Your task to perform on an android device: Compare the prices of Mandarin collar blazers for men in the Amazon app.
Image 0: 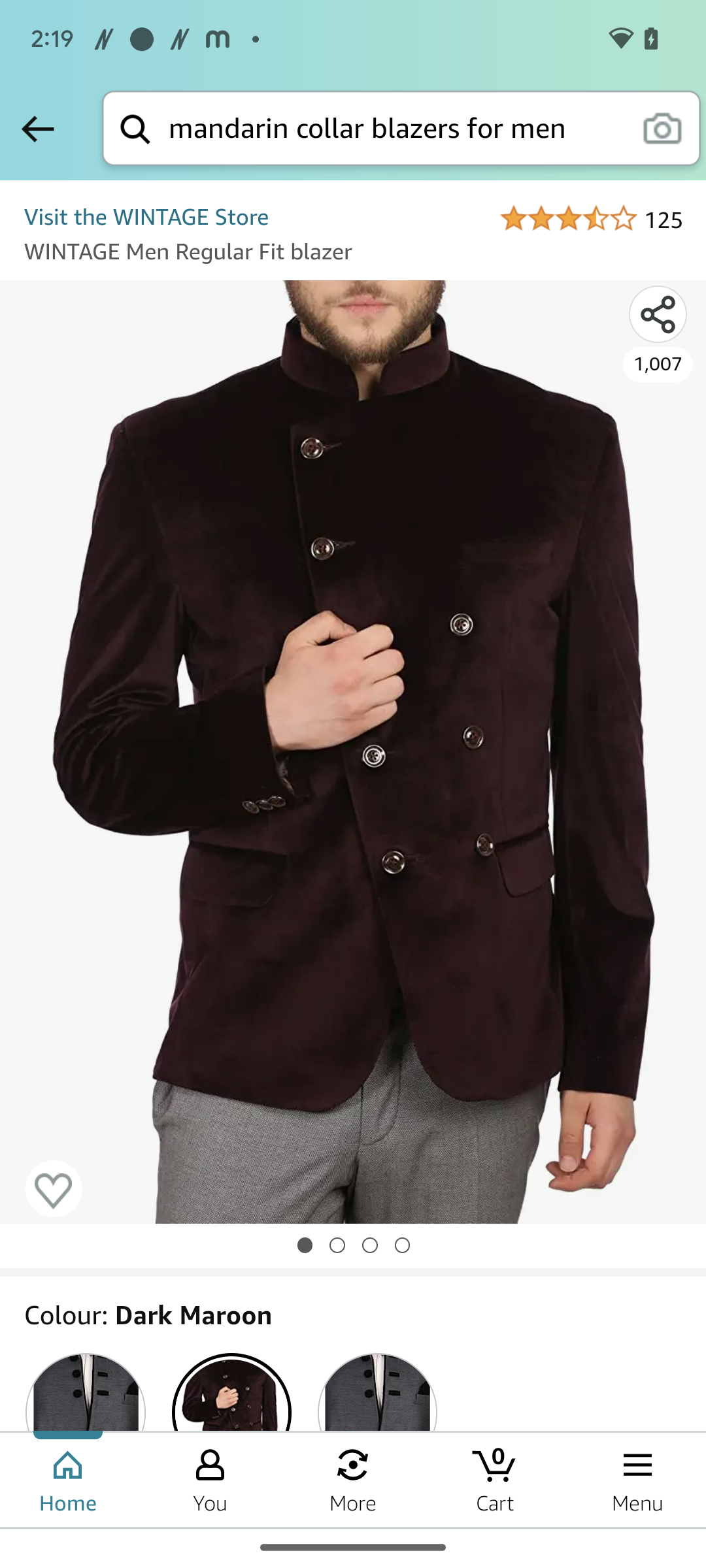
Scroll up to compare section 
Step 0: scroll down
Image 1: 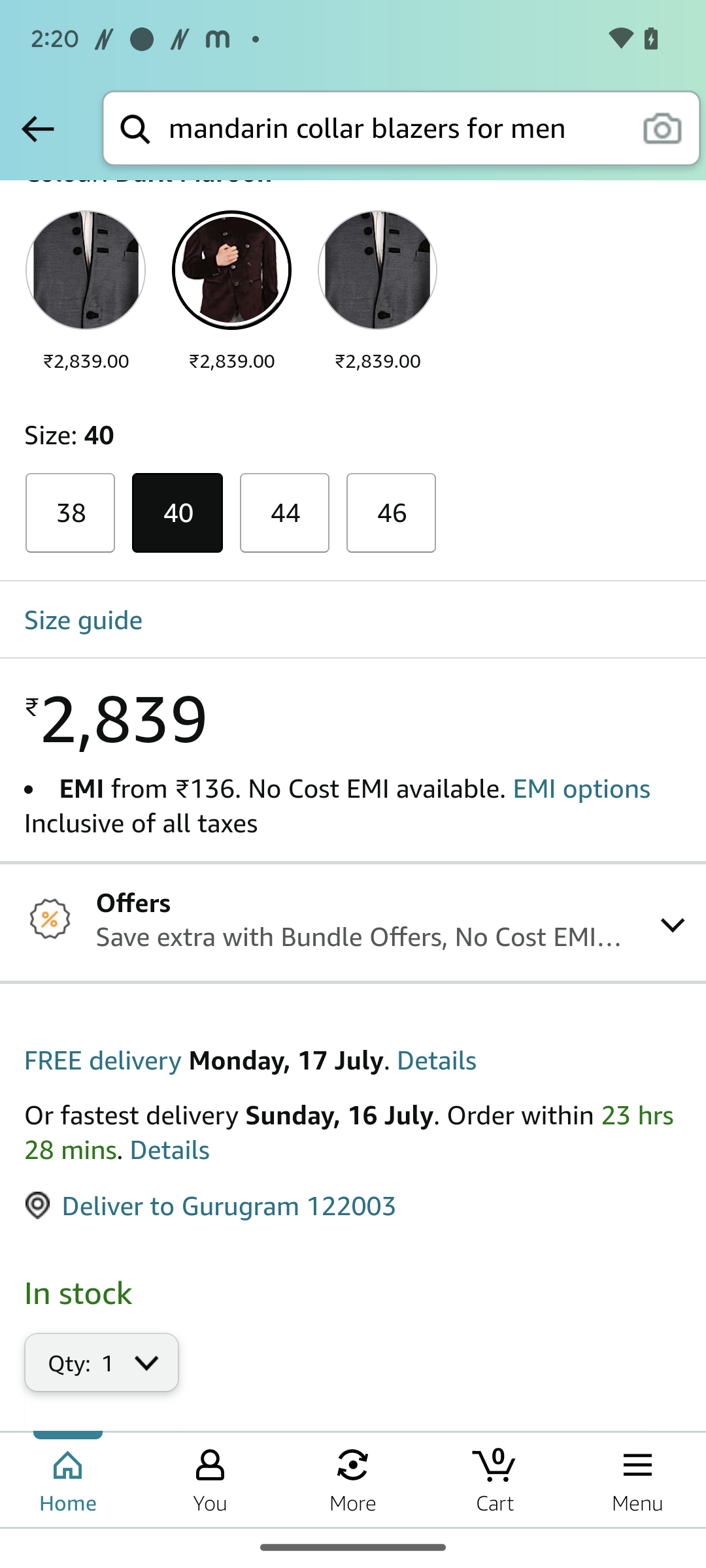
Scroll up to compare section 
Step 1: scroll down
Image 2: 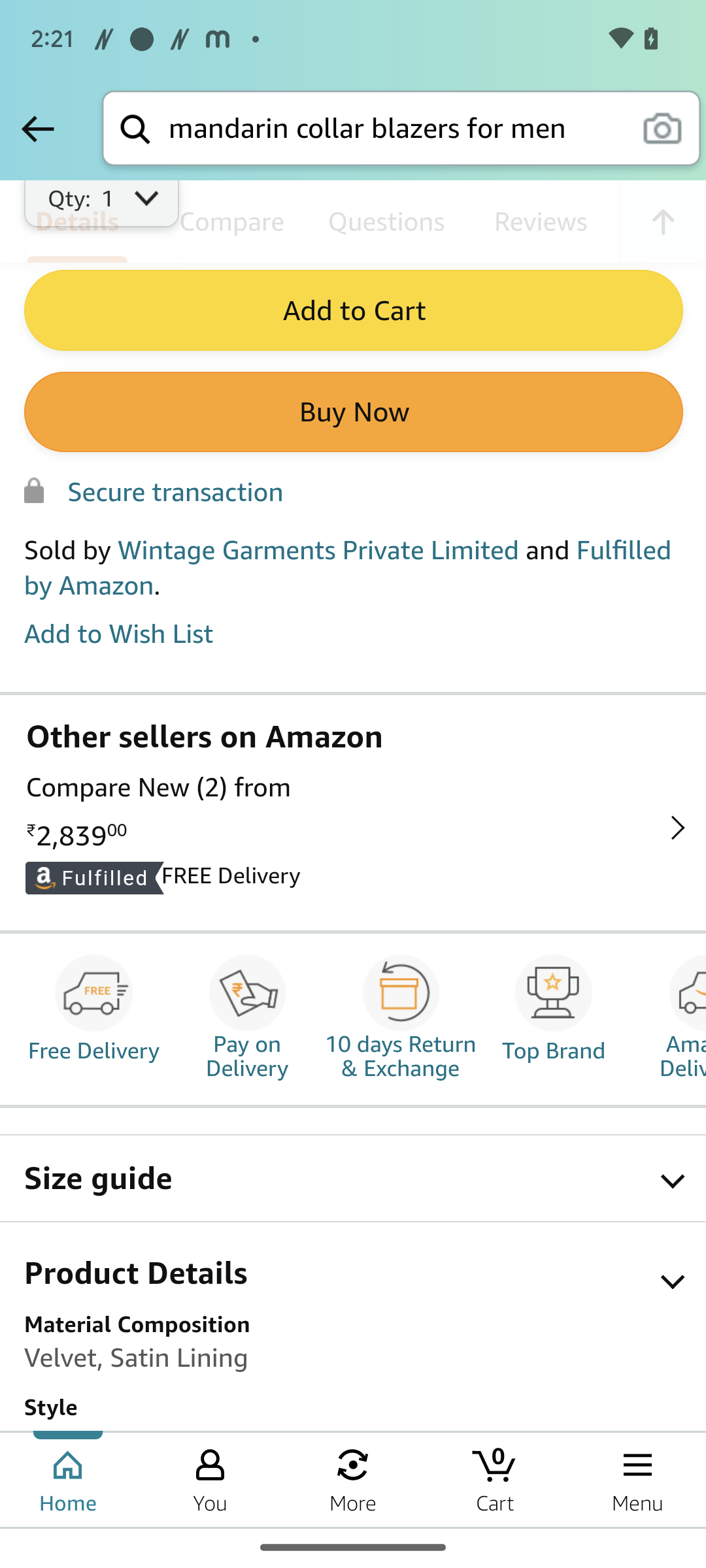
Scroll up to compare section 
Step 2: scroll down
Image 3: 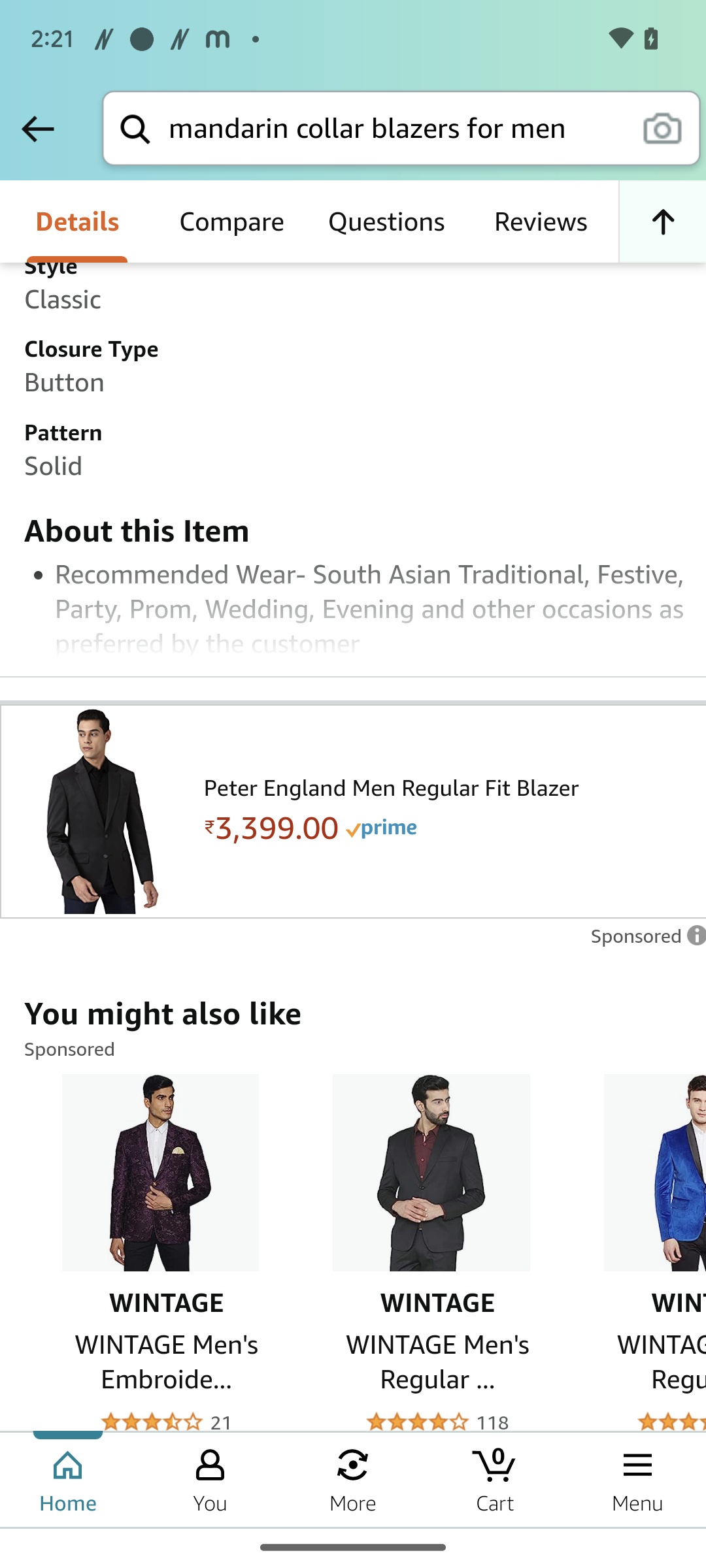
Scroll up to compare section 
Step 3: scroll down
Image 4: 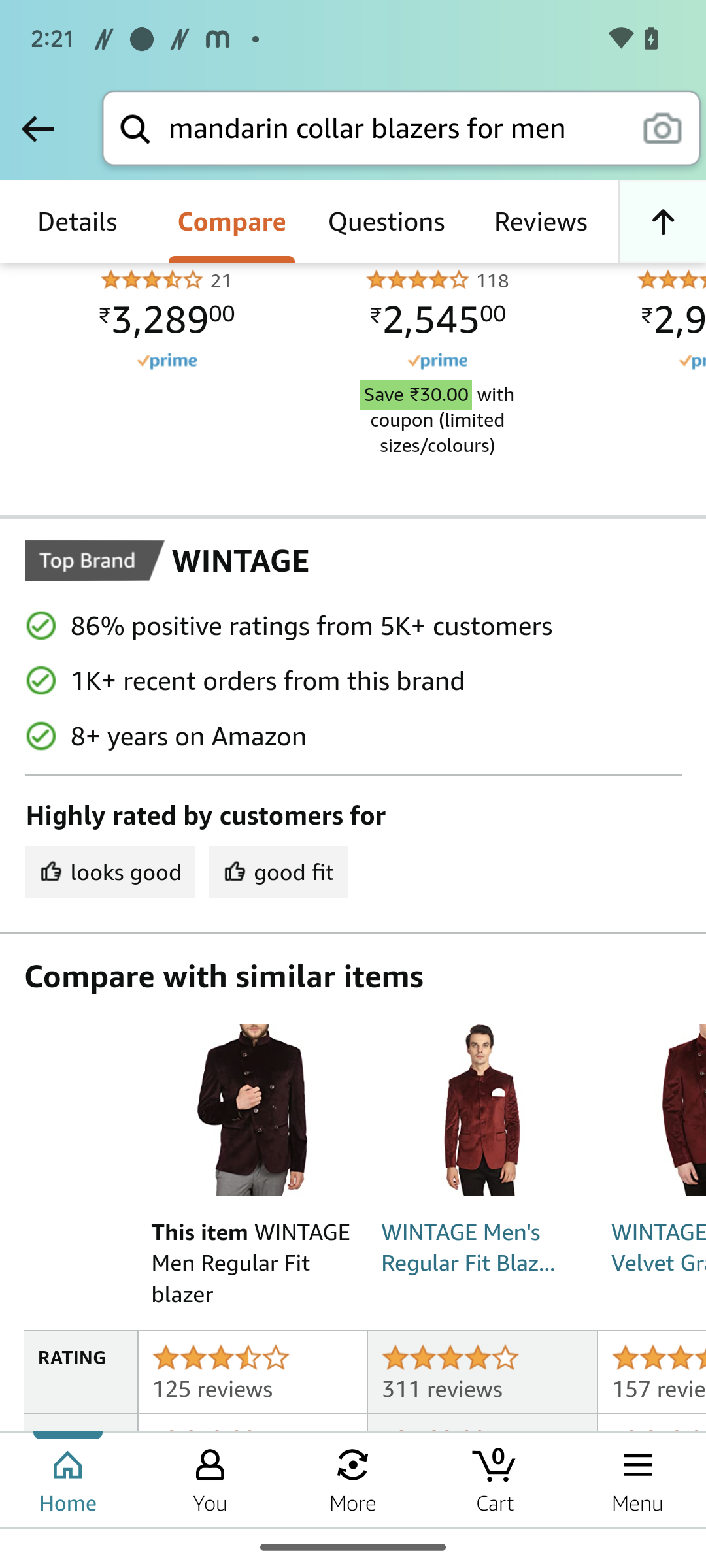
Scroll up to compare section 
Step 4: scroll down